Your task to perform on an android device: As I am recording music, change the recording quality to 44.1 kHz, the standard rate on the smart voice recorder app.
Image 0: 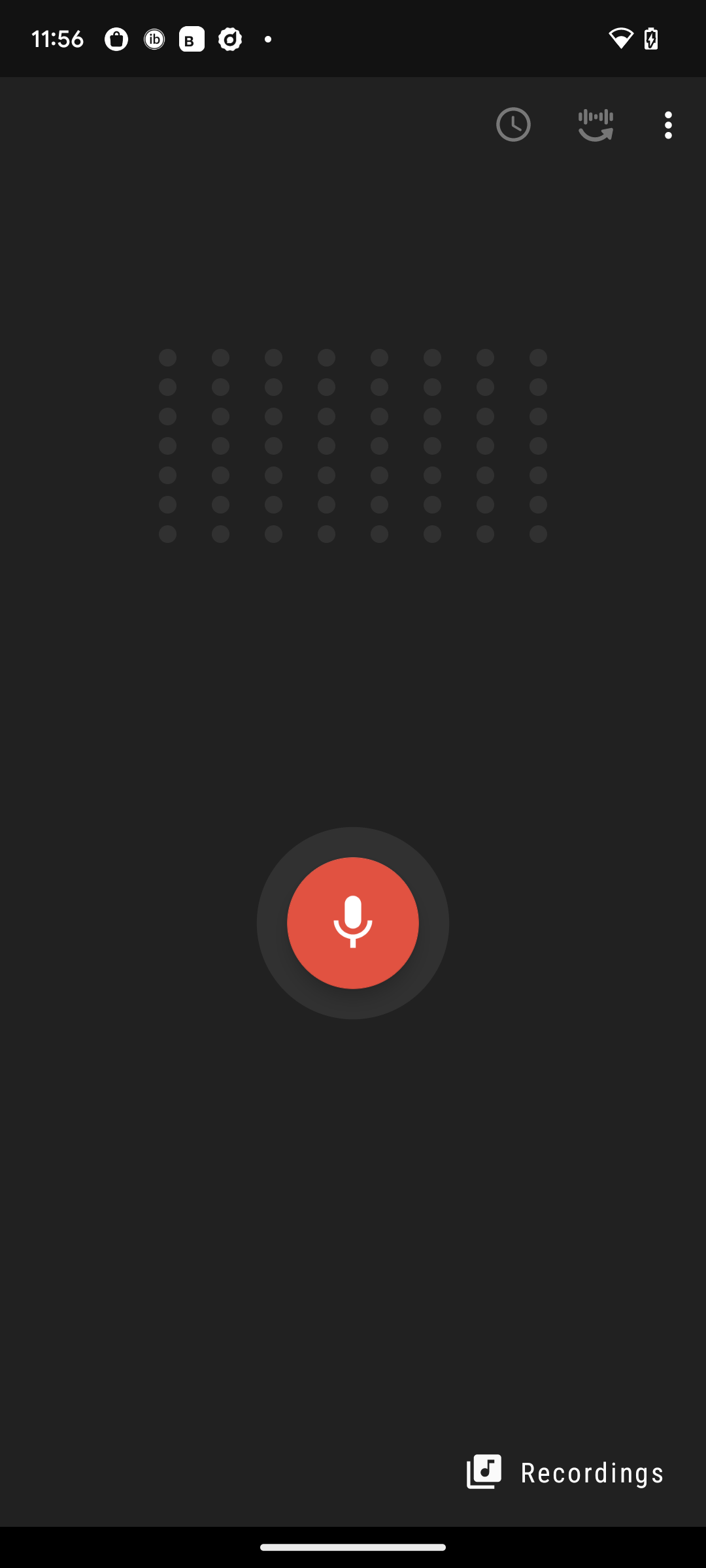
Click on the three dot icon at the top right corner of the screen.
Step 0: click (671, 125)
Image 1: 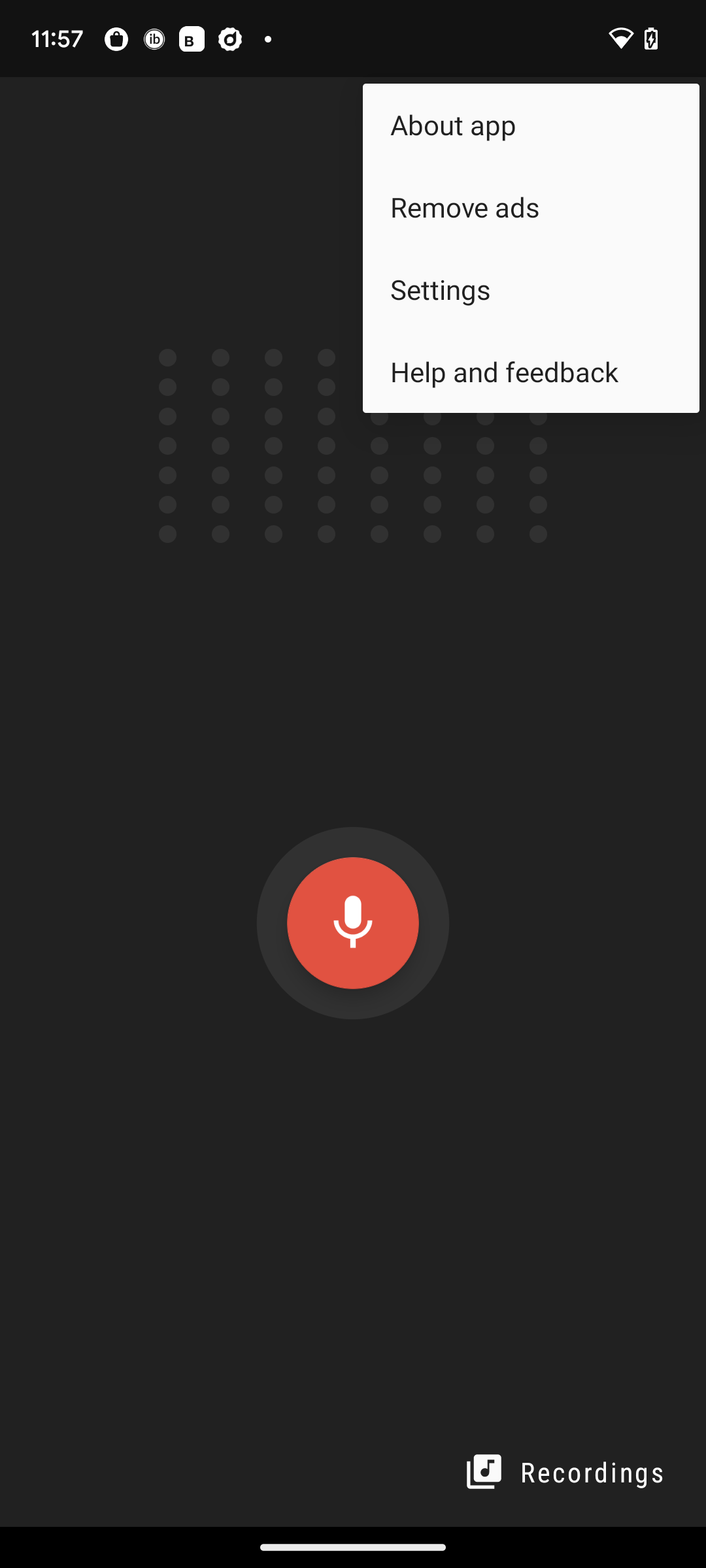
Click on the settings at the top of the screen.
Step 1: click (531, 289)
Image 2: 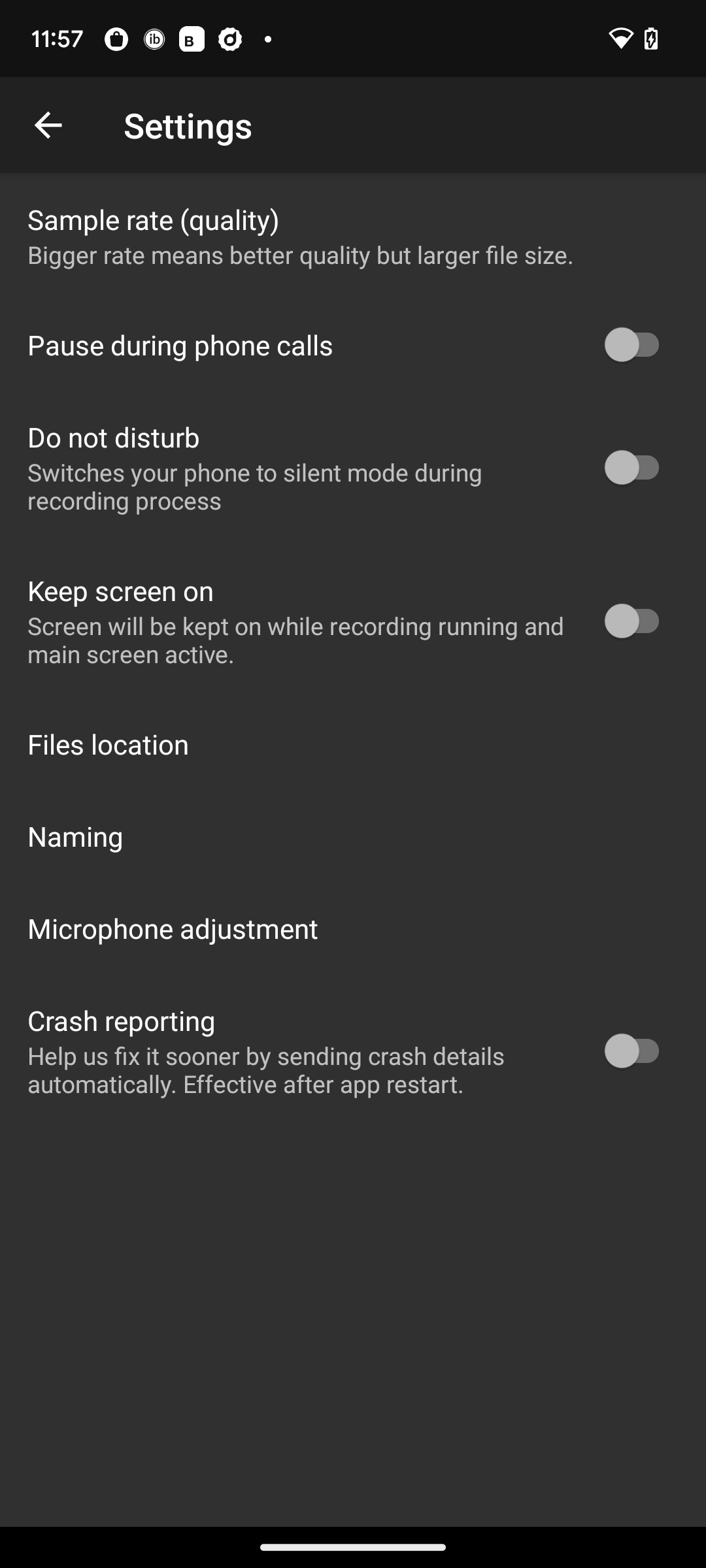
Click on the first option at the top of the screen.
Step 2: click (154, 219)
Image 3: 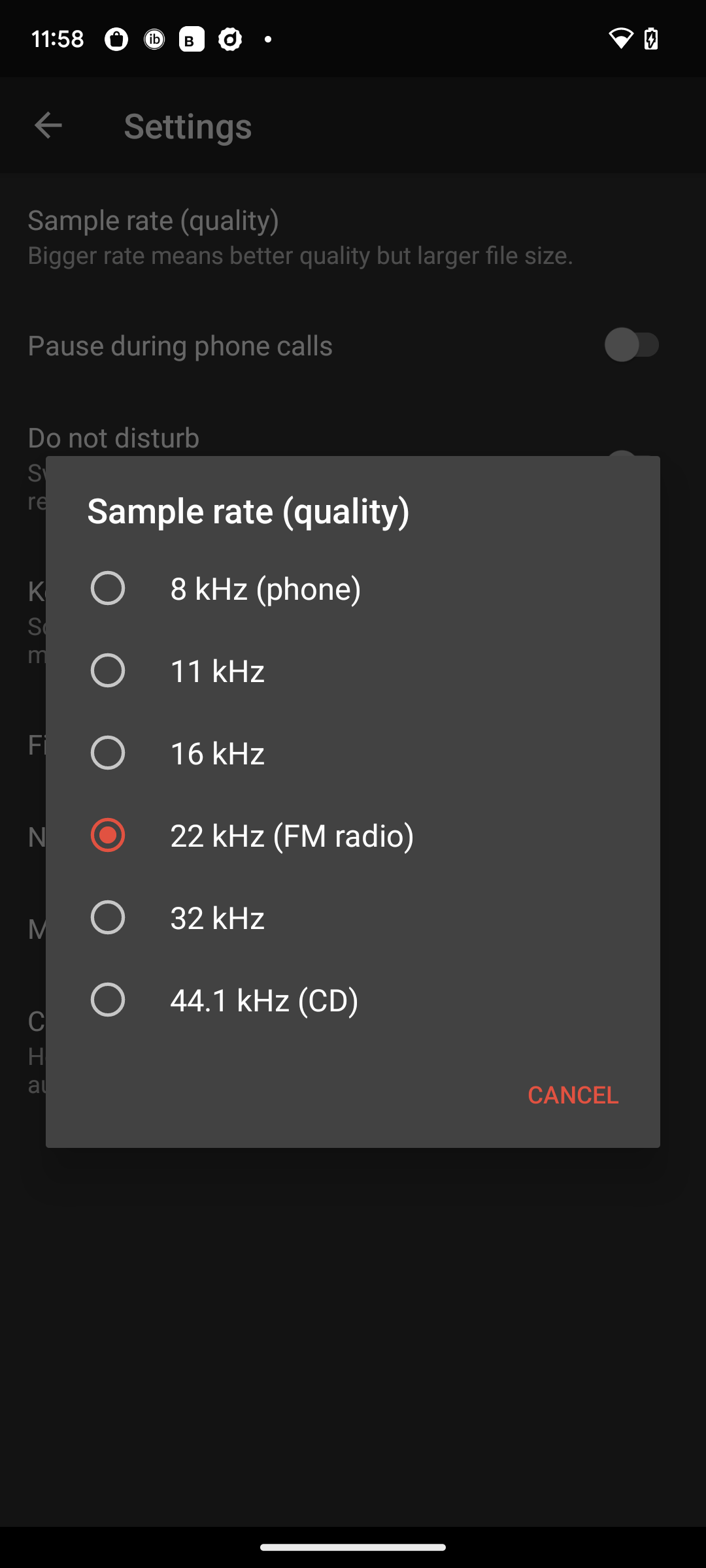
Click on the sixth radio button in the middle of the screen.
Step 3: click (353, 999)